Your task to perform on an android device: Go to the Presentations app & add the text xxyyzz to the current slide
Image 0: 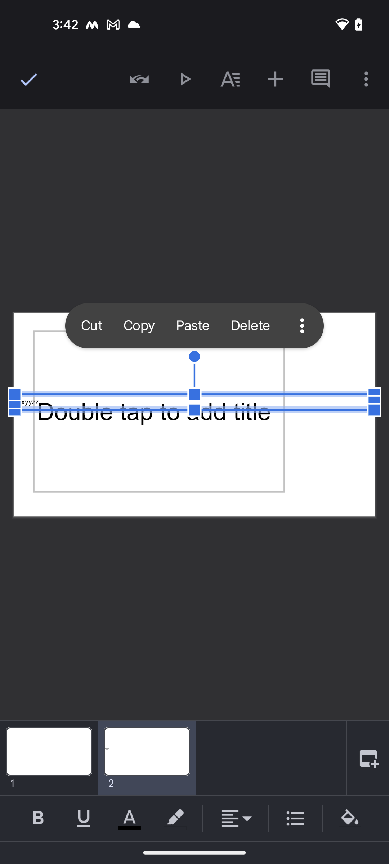
open the Presentations app
Step 0: open app "Presentations"
Image 1: 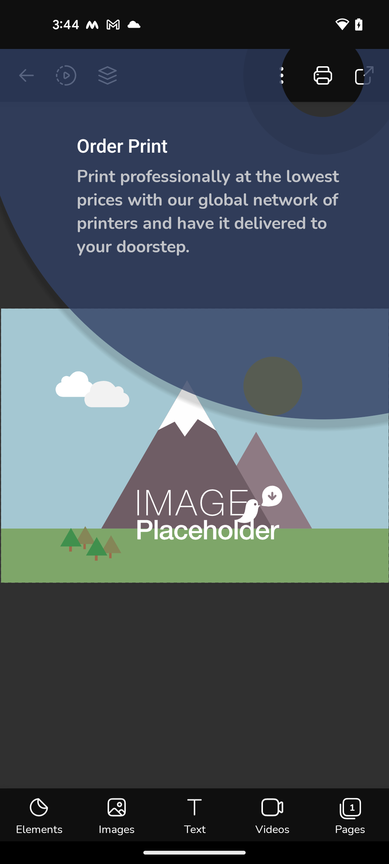
click on the Text option at the bottom of the screen
Step 1: click (194, 815)
Image 2: 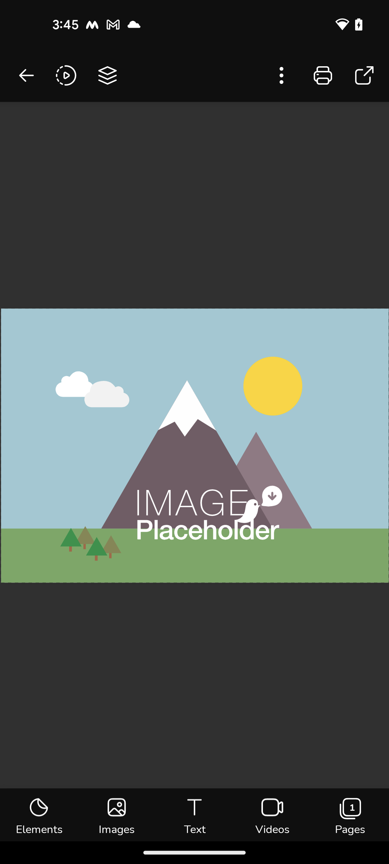
click on the Text option at the bottom of the screen
Step 2: click (194, 815)
Image 3: 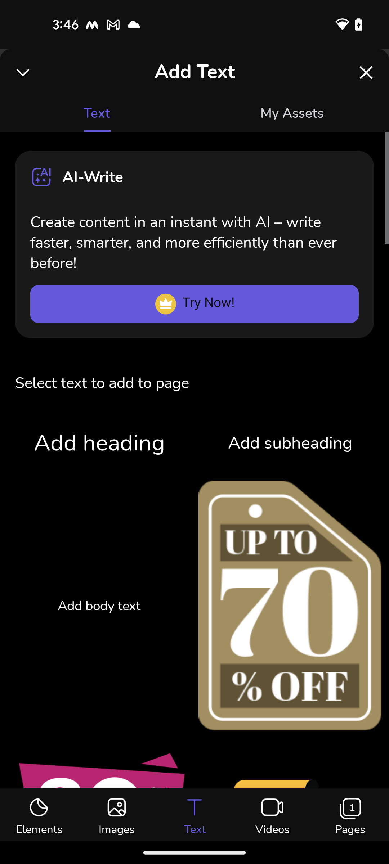
select Add heading
Step 3: click (99, 606)
Image 4: 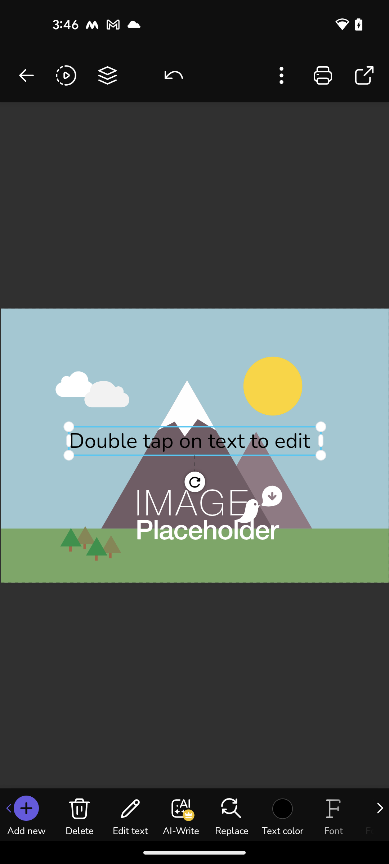
click on the edit text option at the bottom of the screen
Step 4: click (130, 815)
Image 5: 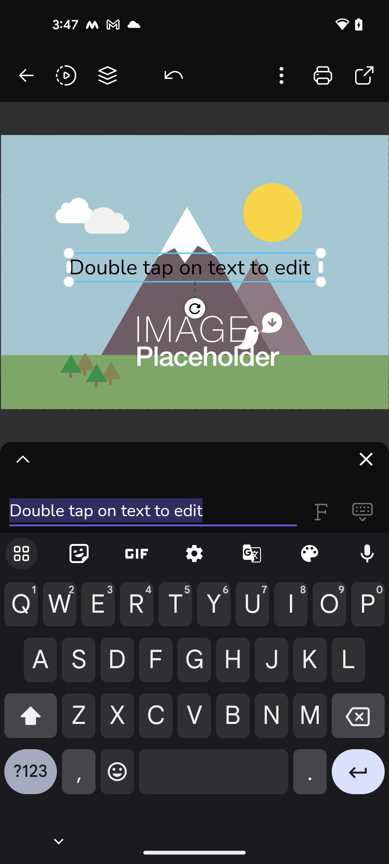
enter the text xxyyzz
Step 5: type "xxyyzz"
Image 6: 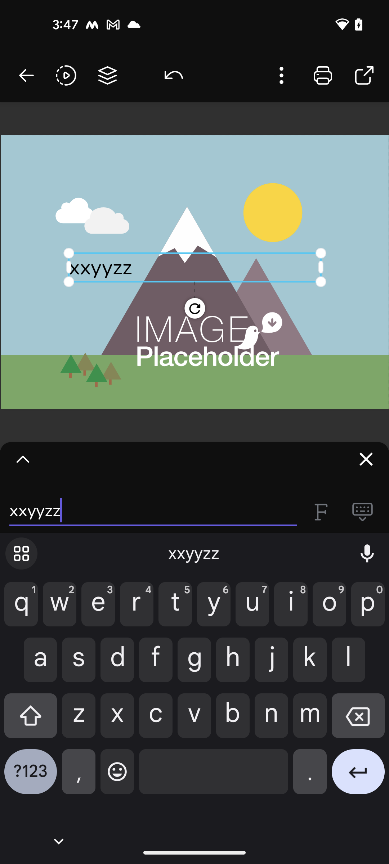
click on enter arrow icon at the bottom right corner of the screen
Step 6: click (358, 777)